Your task to perform on an android device: Open the BigOven app and search for the pizza recipe
Image 0: 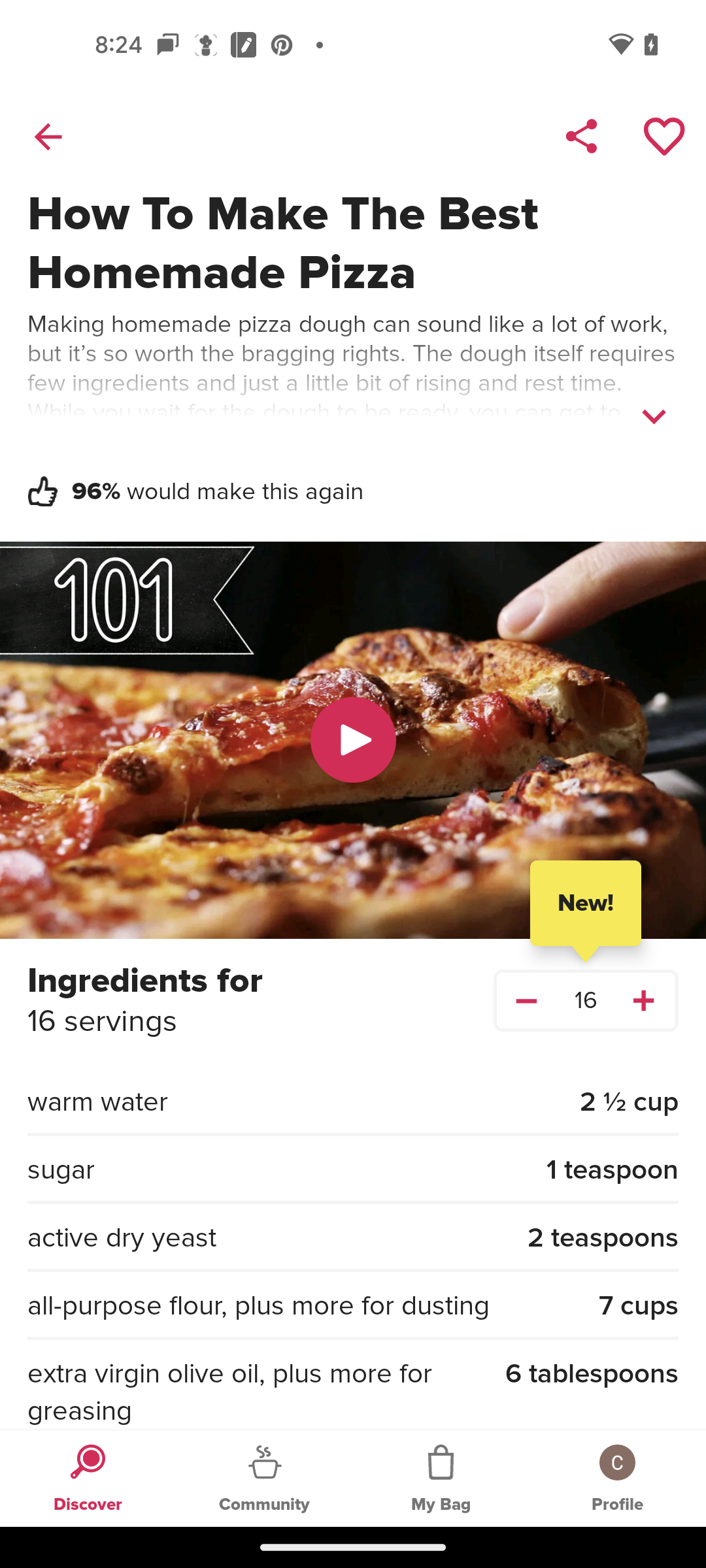
Open the BigOven app
Step 0: open app "BigOven"
Image 1: 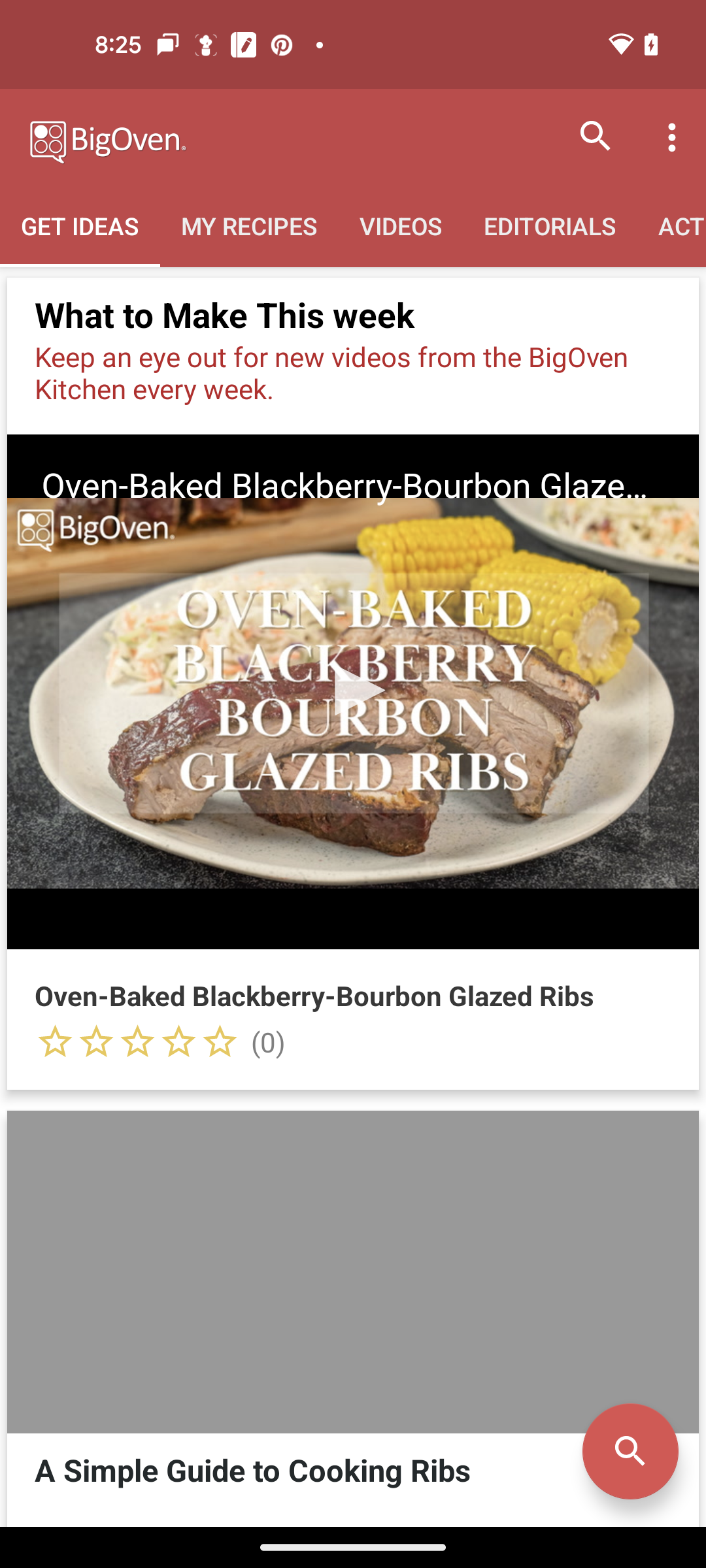
click on the search icon
Step 1: click (596, 137)
Image 2: 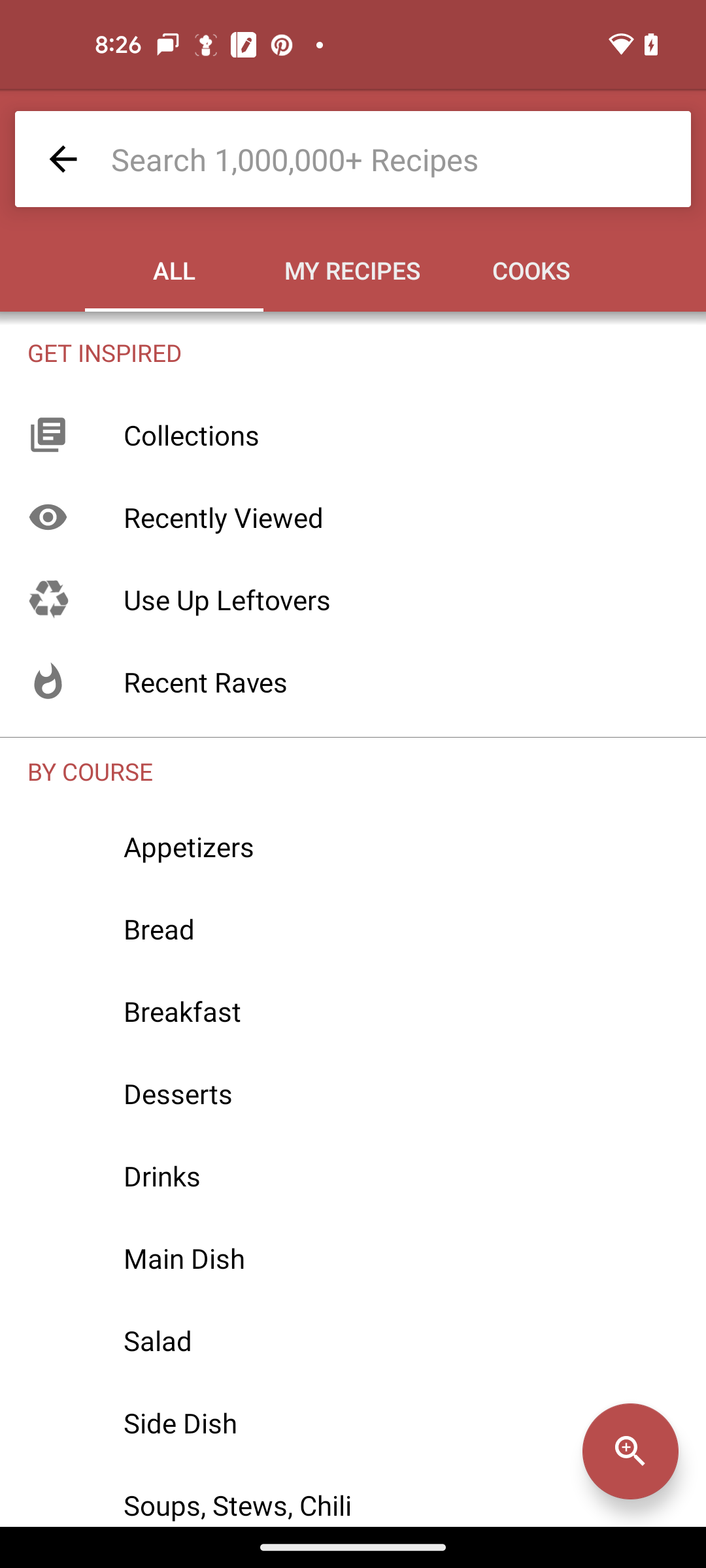
click on search bar
Step 2: click (353, 159)
Image 3: 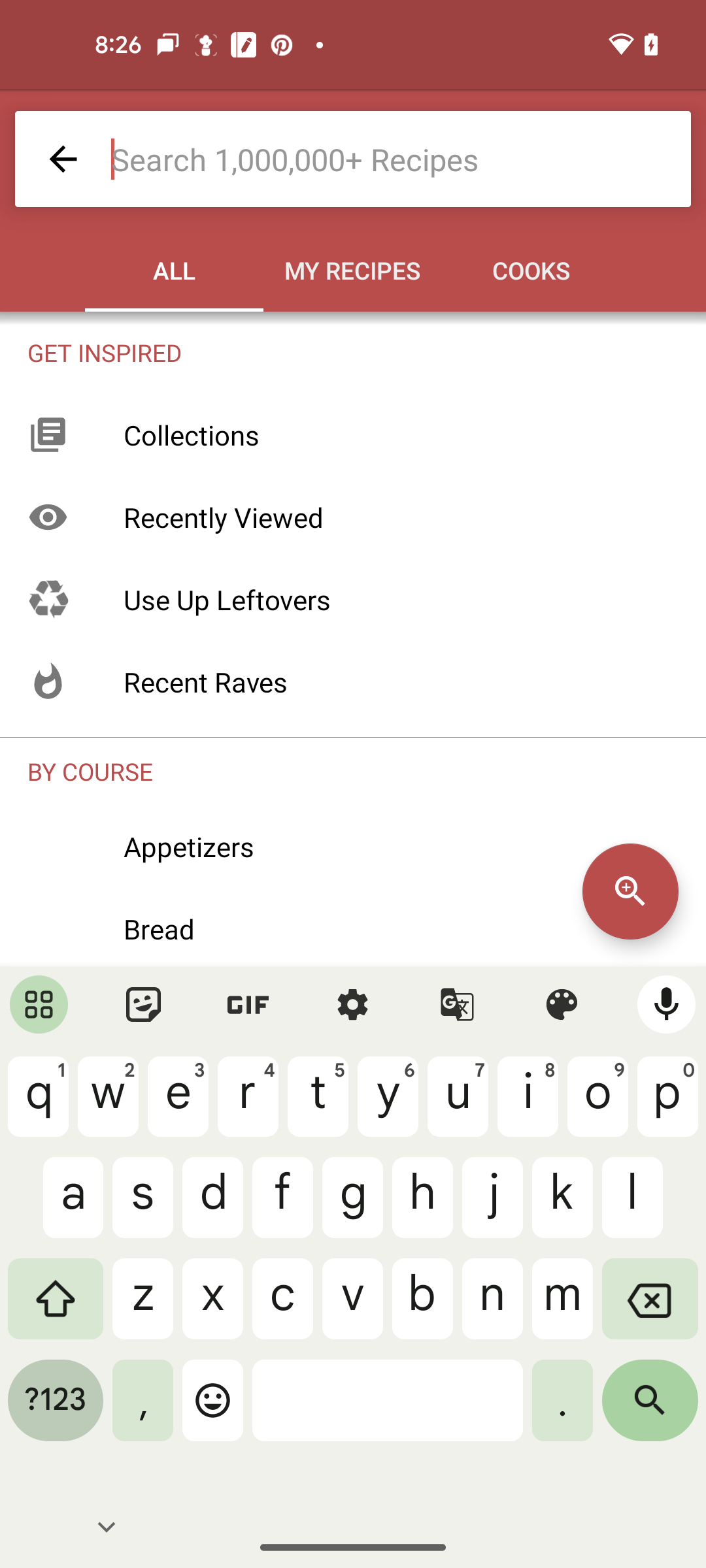
search for the pizza recipe 
Step 3: type "pizza"
Image 4: 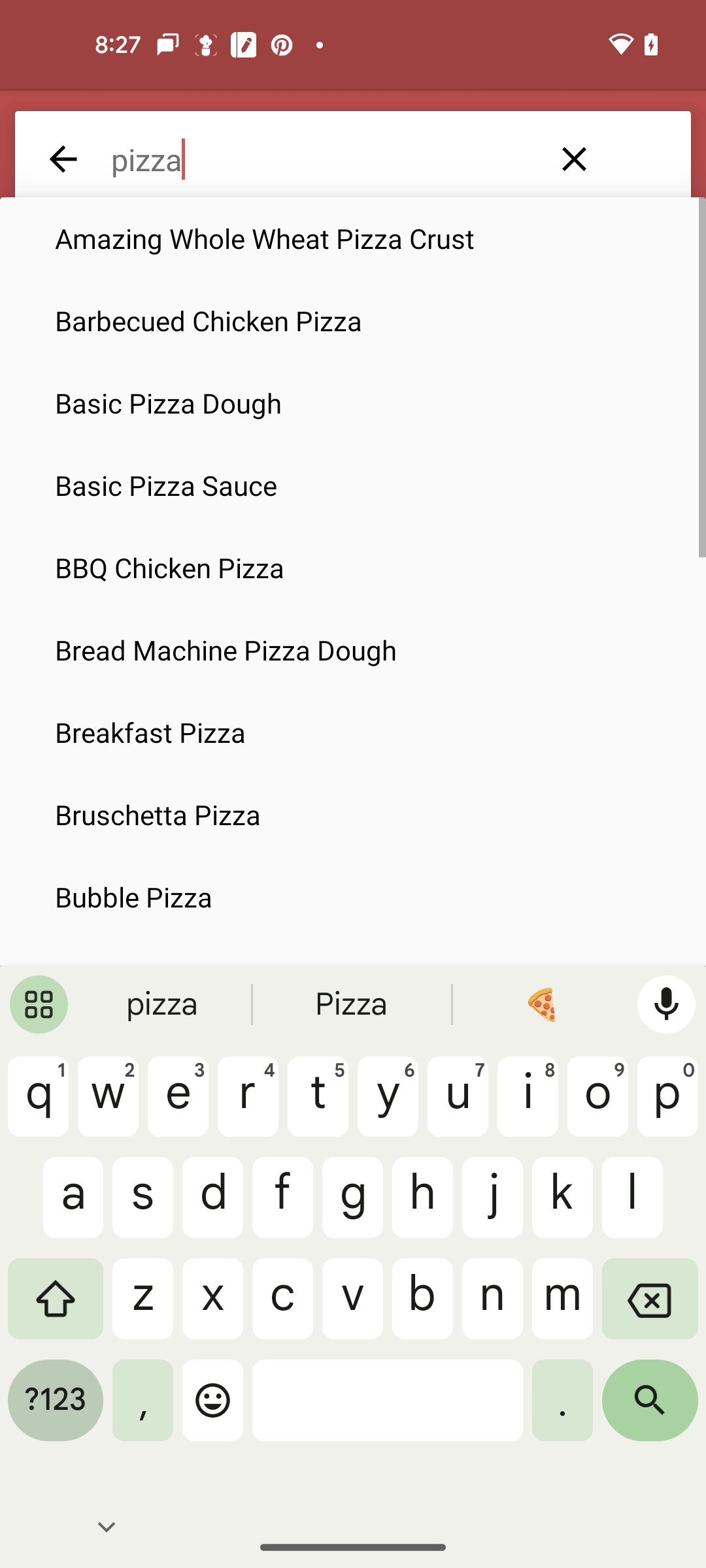
click on the search icon
Step 4: click (650, 1410)
Image 5: 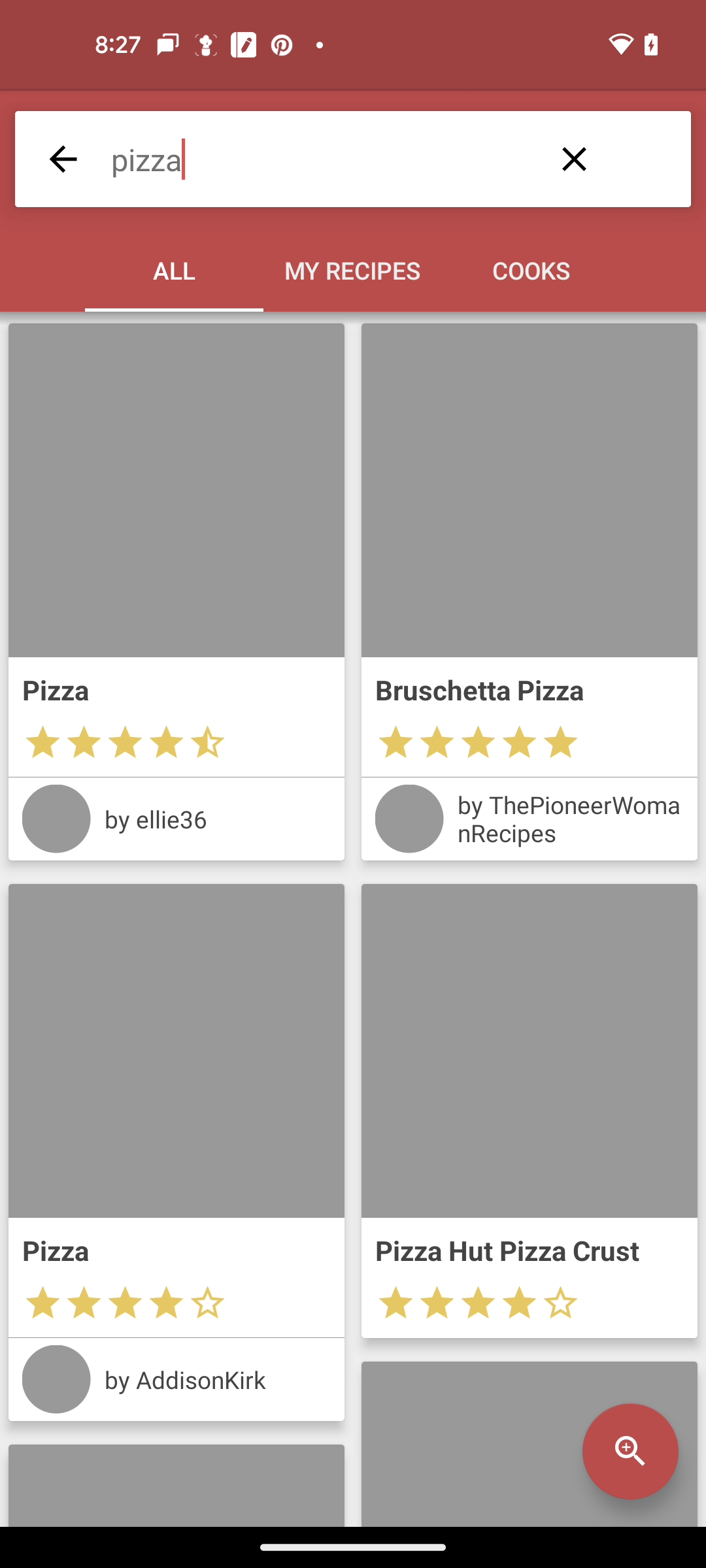
select the first search result
Step 5: click (176, 490)